Your task to perform on an android device: Search for the new laptop in the Amazon app so that I can do office work on it.
Image 0: 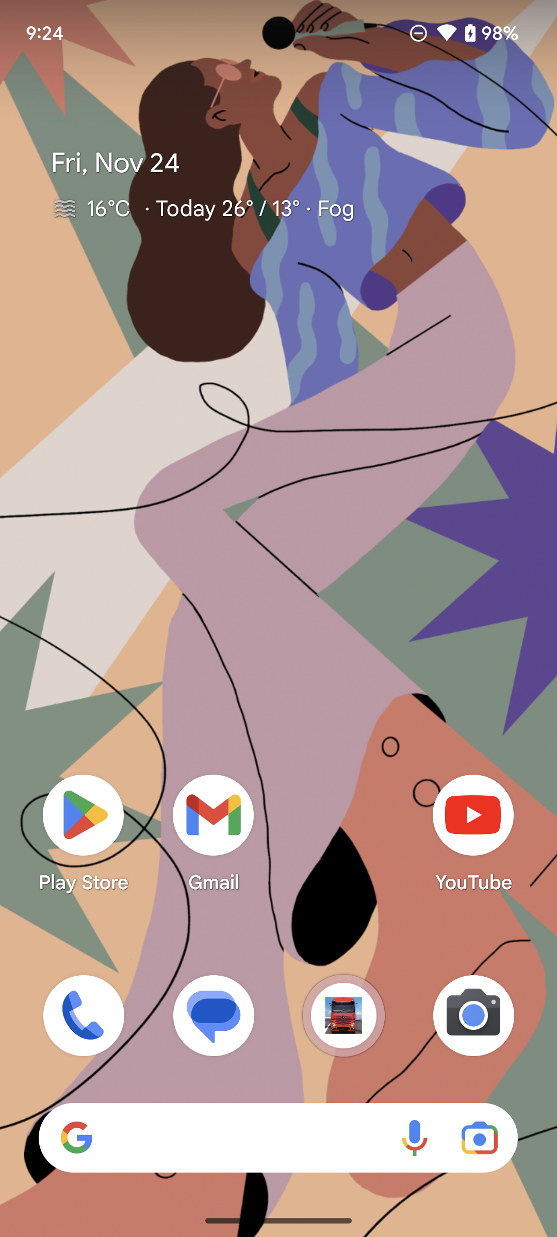
Open Amazon app.
Step 0: open app "Amazon"
Image 1: 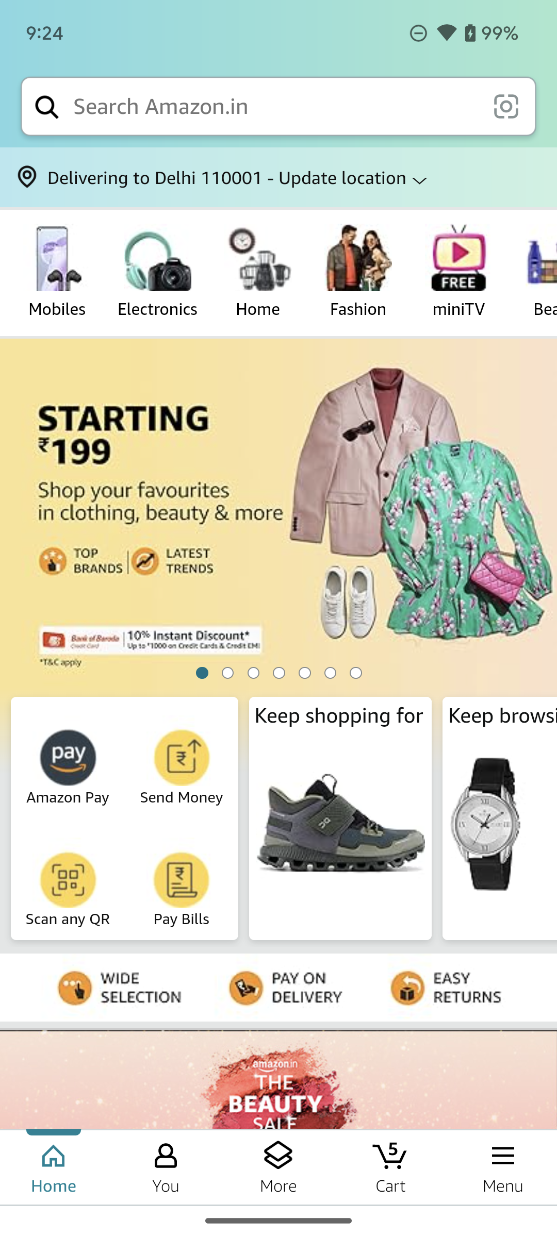
Click on the search bar on the top of the screen.
Step 1: click (274, 106)
Image 2: 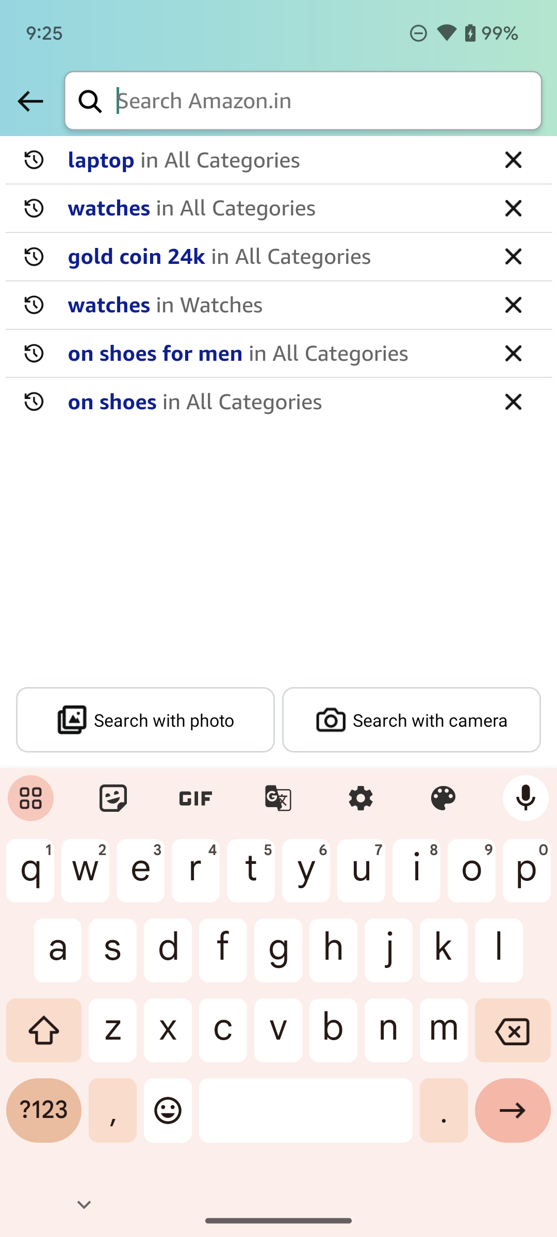
Click on the laptop option on the screen.
Step 2: click (273, 160)